Your task to perform on an android device: I wish to look for recliners on the Pepperfry Buy Furniture online app since I need them for my sister's room.
Image 0: 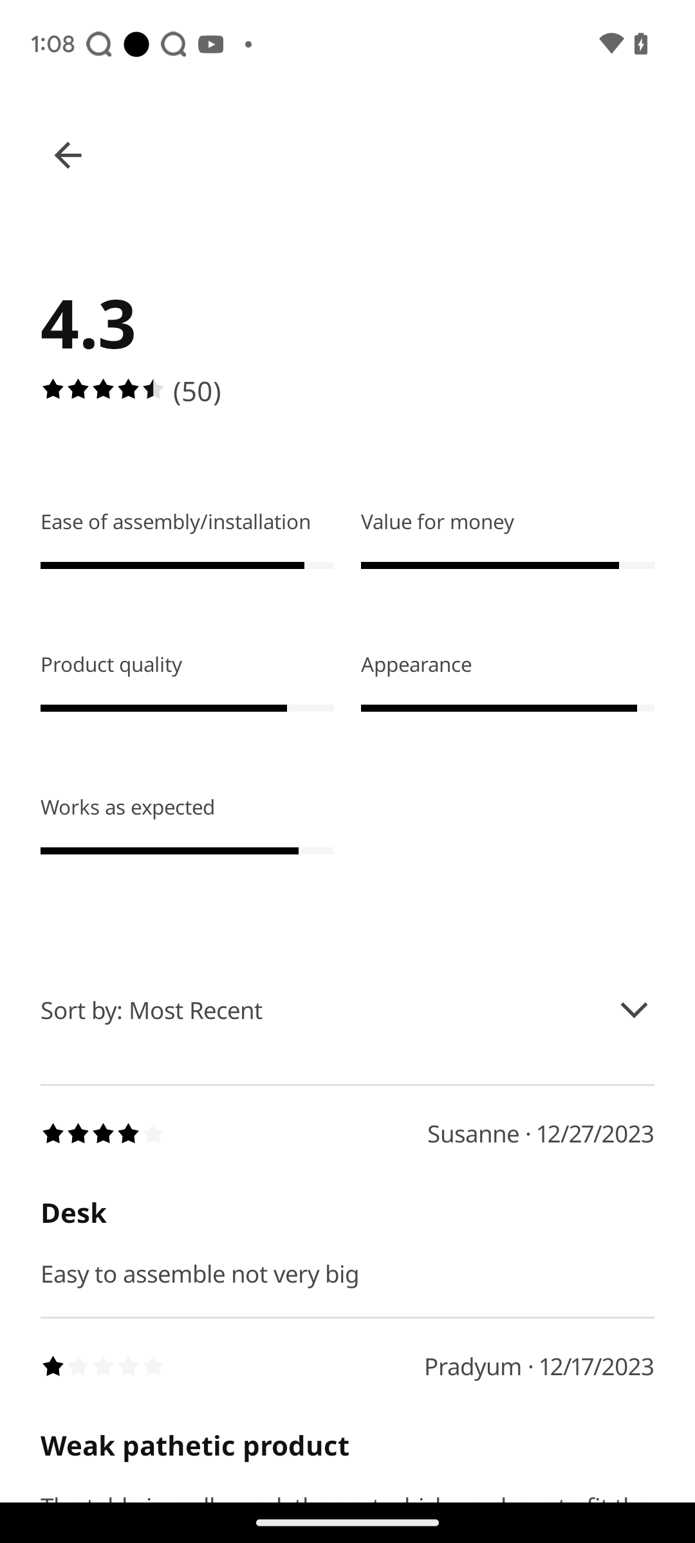
Open pepperfry app
Step 0: open app "Pepperfry"
Image 1: 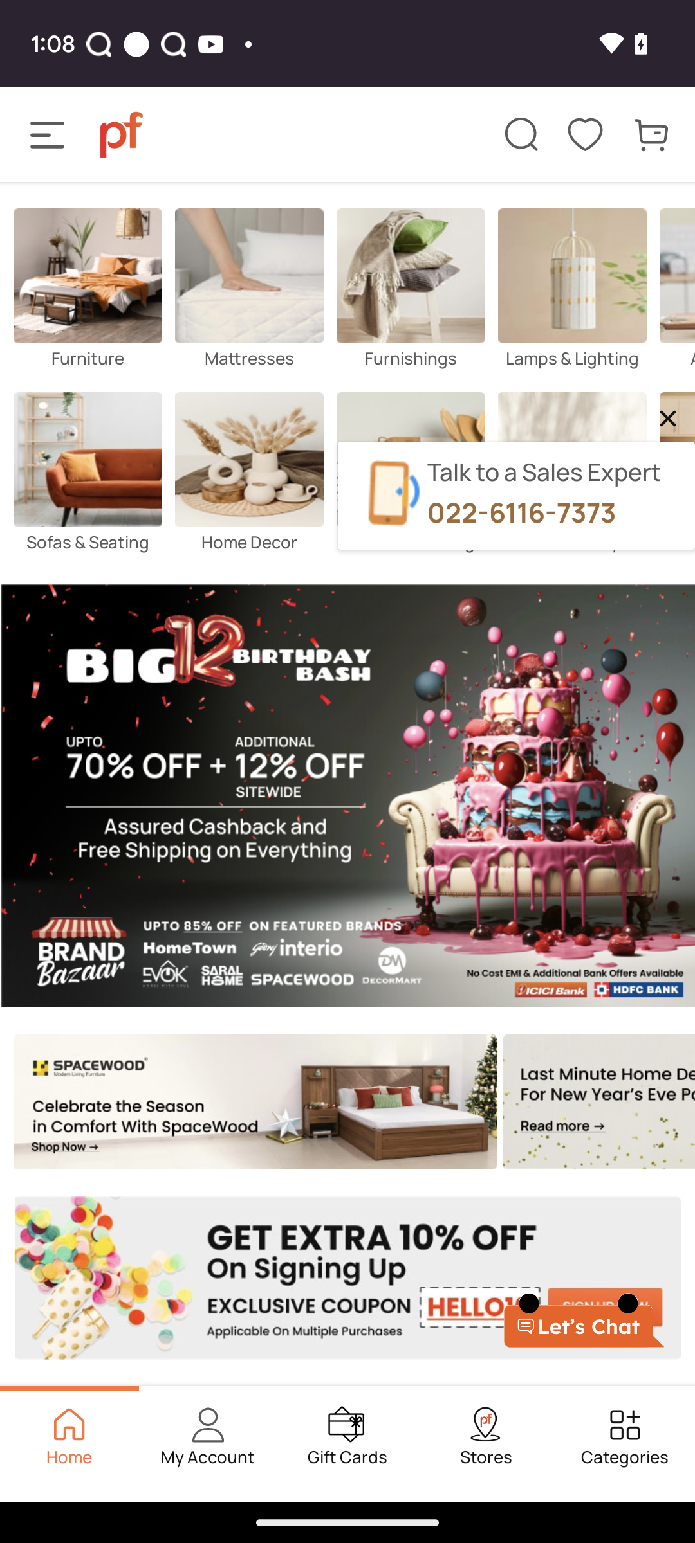
click on the search textbox at the top of the screen
Step 1: click (521, 134)
Image 2: 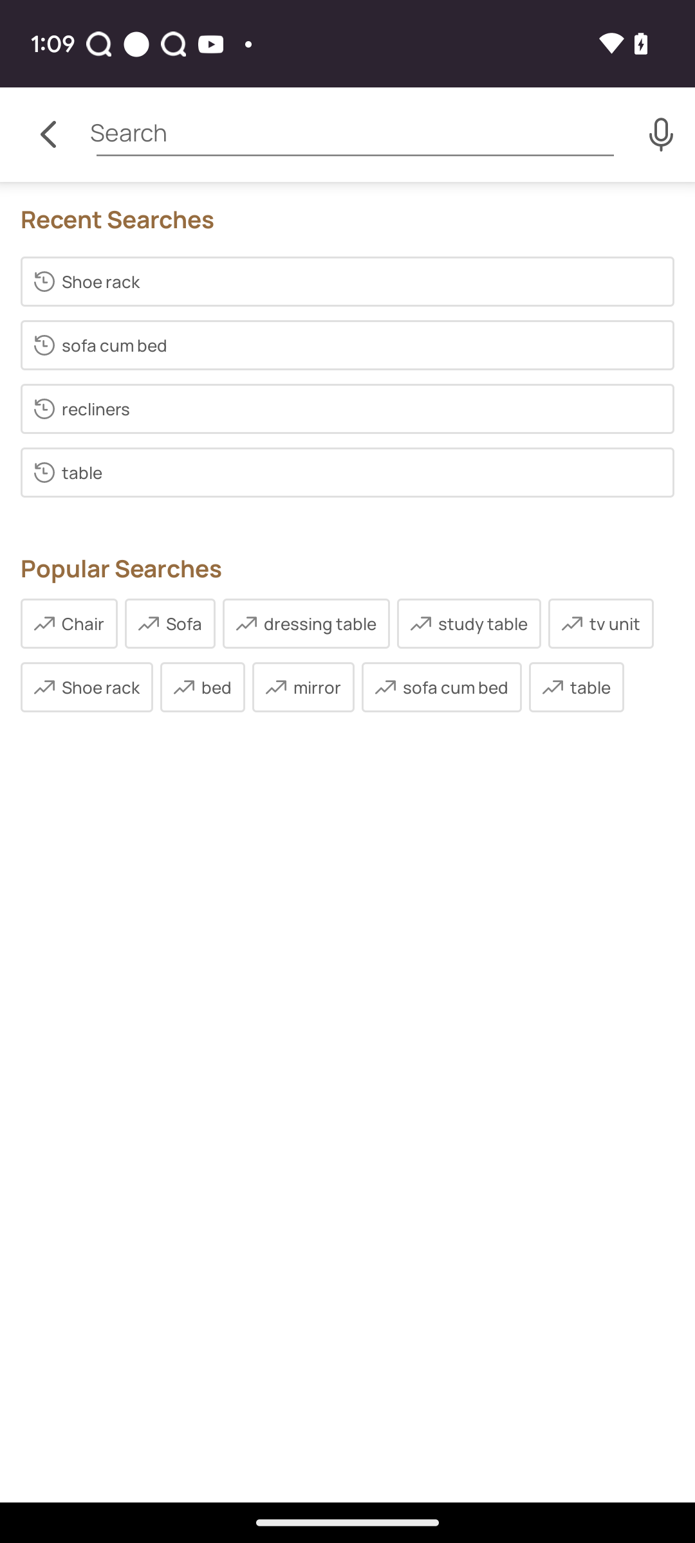
Enter recliner at the search textbox
Step 2: wait